Your task to perform on an android device: Contact the SideChef app customer support for more references to recipes.
Image 1: 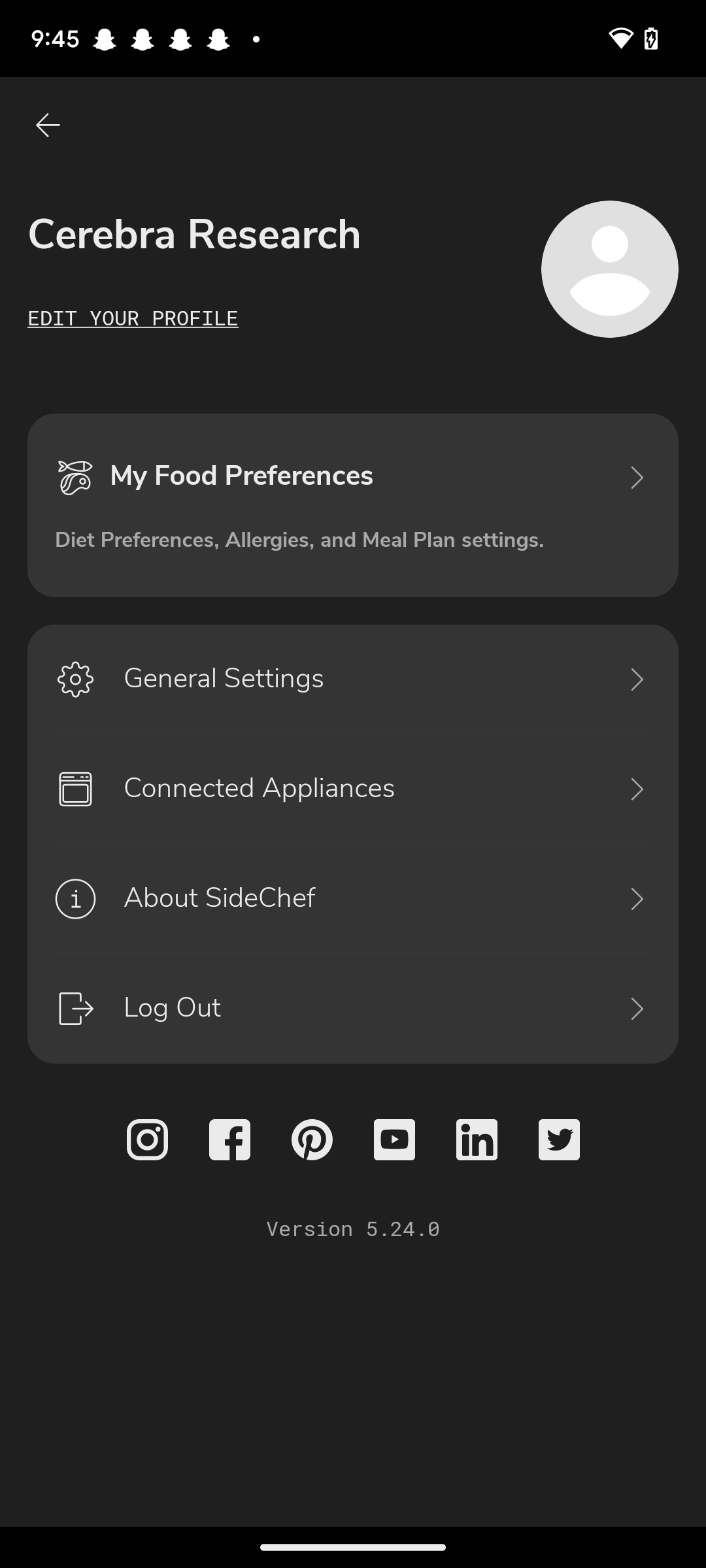
Click on About SideChef in the middle of the screen.
Step 1: click (360, 899)
Image 2: 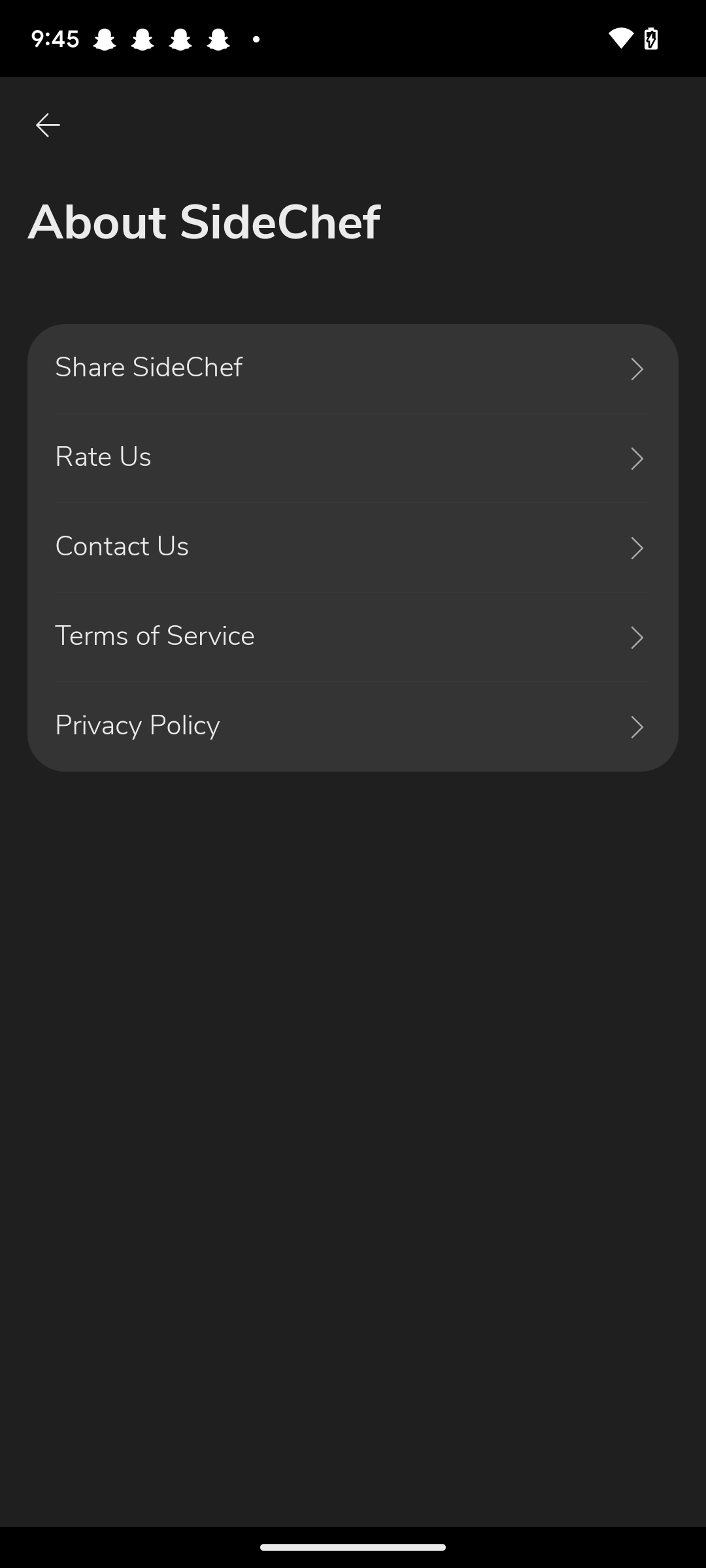
Click on Contact Us in the middle left side of the screen.
Step 2: click (325, 547)
Image 3: 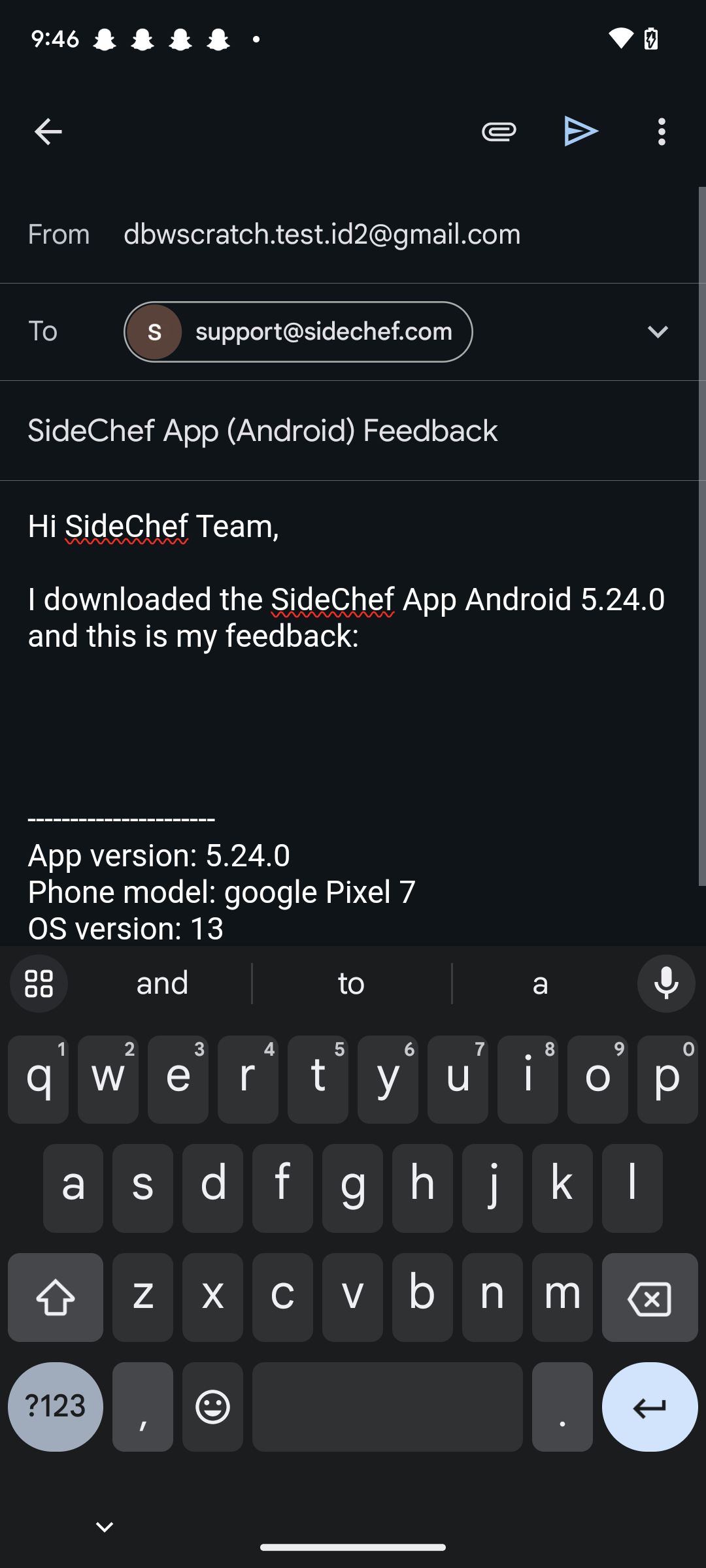
Click on send option at the top right side of the screen.
Step 3: click (582, 131)